Your task to perform on an android device: I want to sleep peacefully for which play the sleep meditation sound in the Medito app.
Image 0: 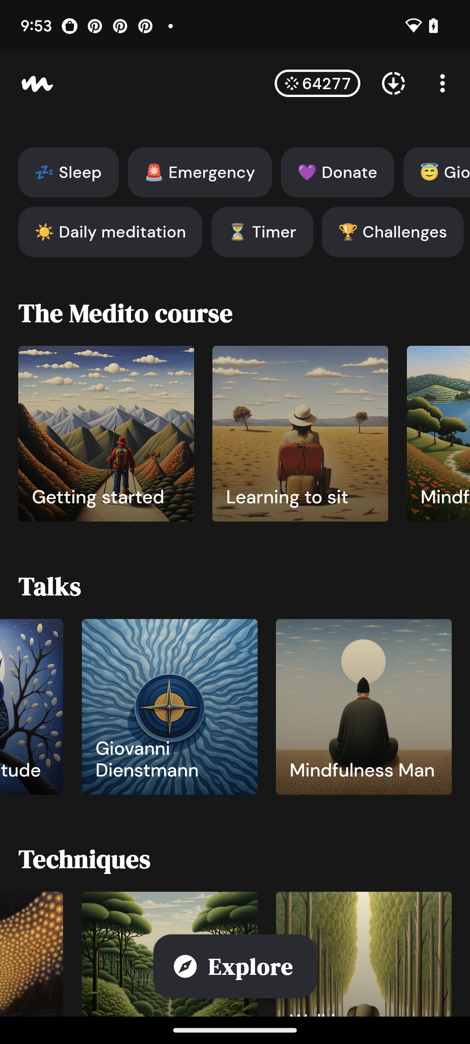
Click on the sleep option.
Step 0: click (68, 172)
Image 1: 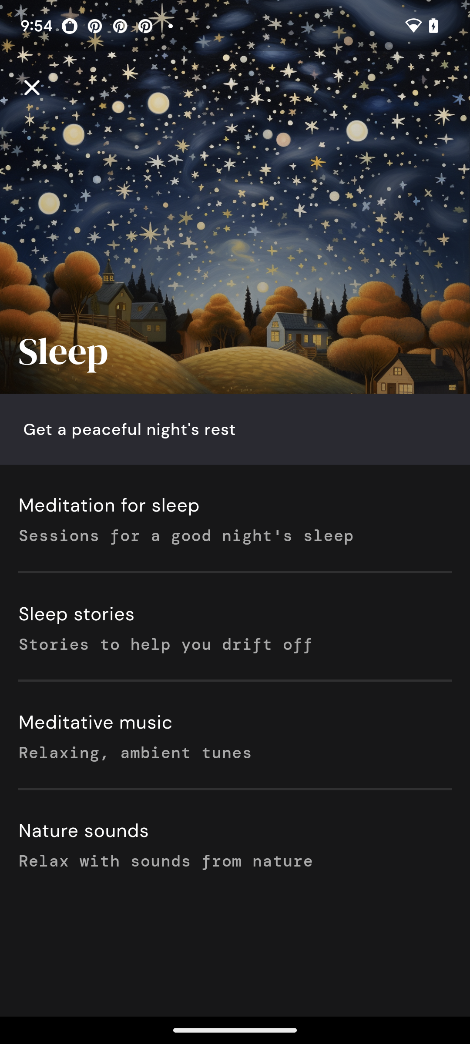
Select the first option.
Step 1: click (235, 518)
Image 2: 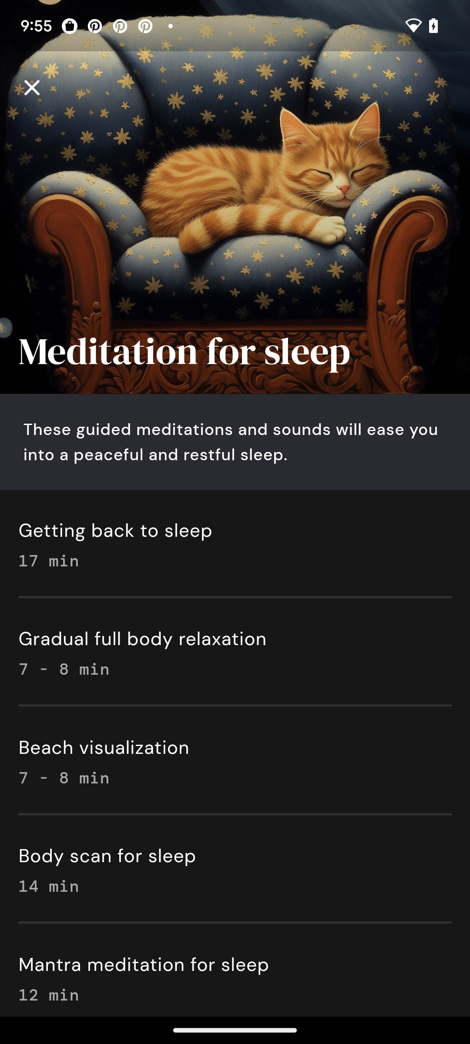
Select the first option.
Step 2: click (235, 542)
Image 3: 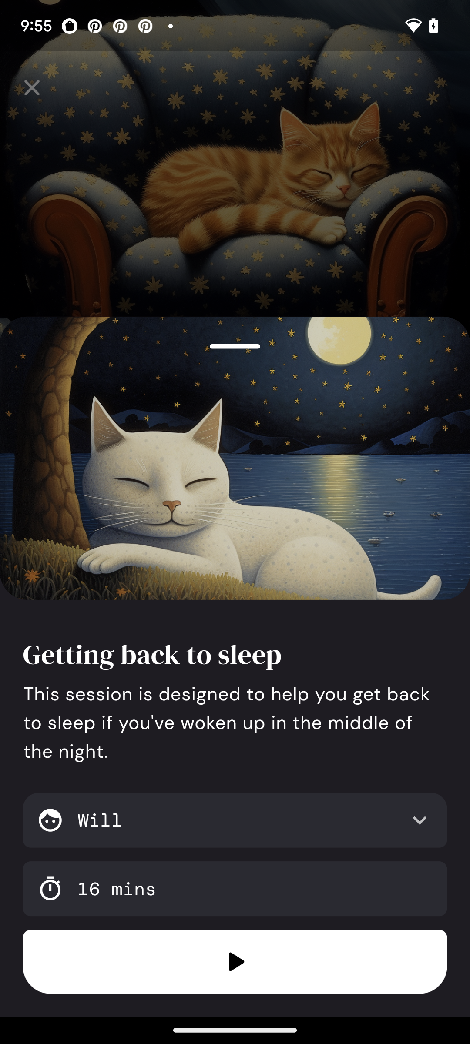
Click on the play button.
Step 3: click (235, 961)